Your task to perform on an android device: I want to purchase a striped shirt for myself for an upcoming office party. Look for striped shirts with 4 star ratings in the Amazon app.
Image 0: 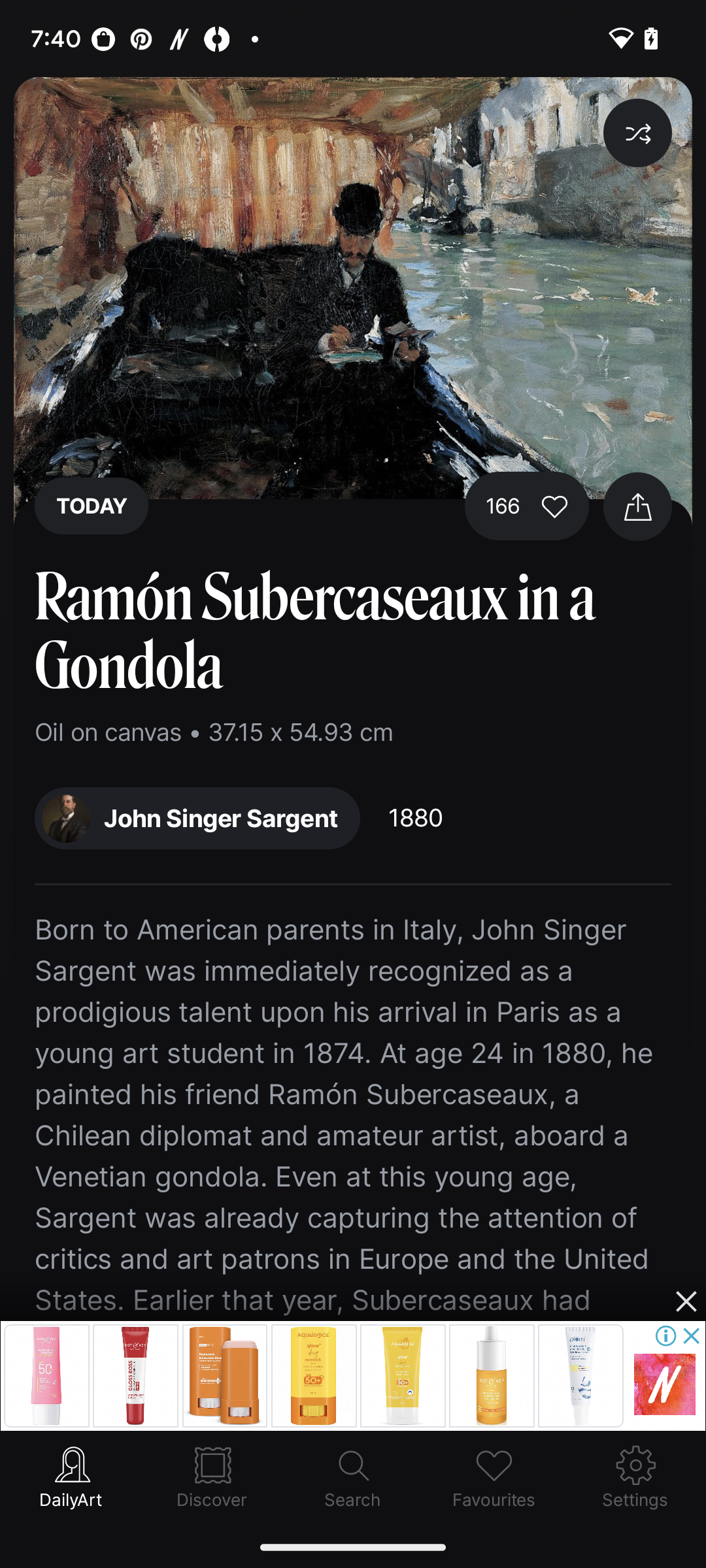
Open the Amazon app.
Step 0: open app "Amazon"
Image 1: 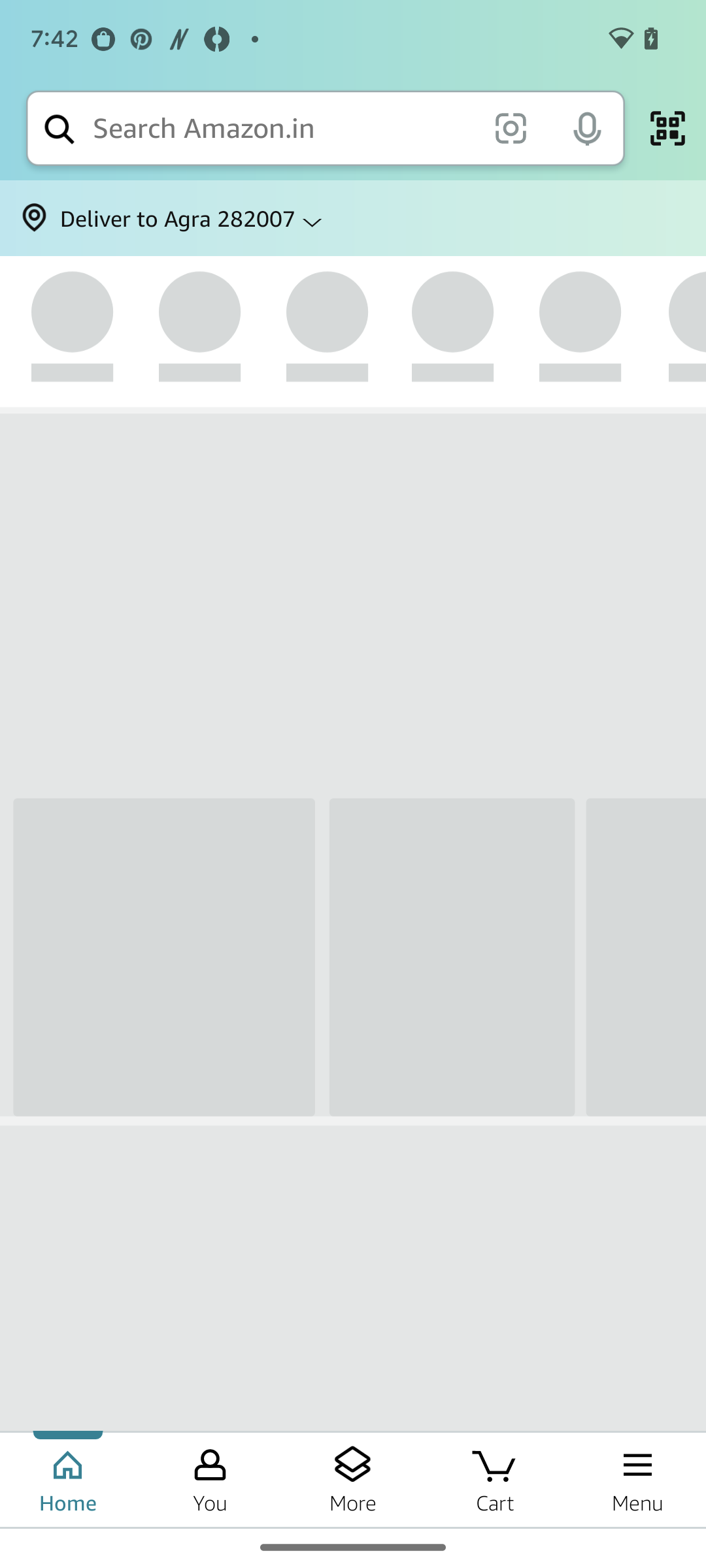
Open the Amazon app.
Step 1: wait
Image 2: 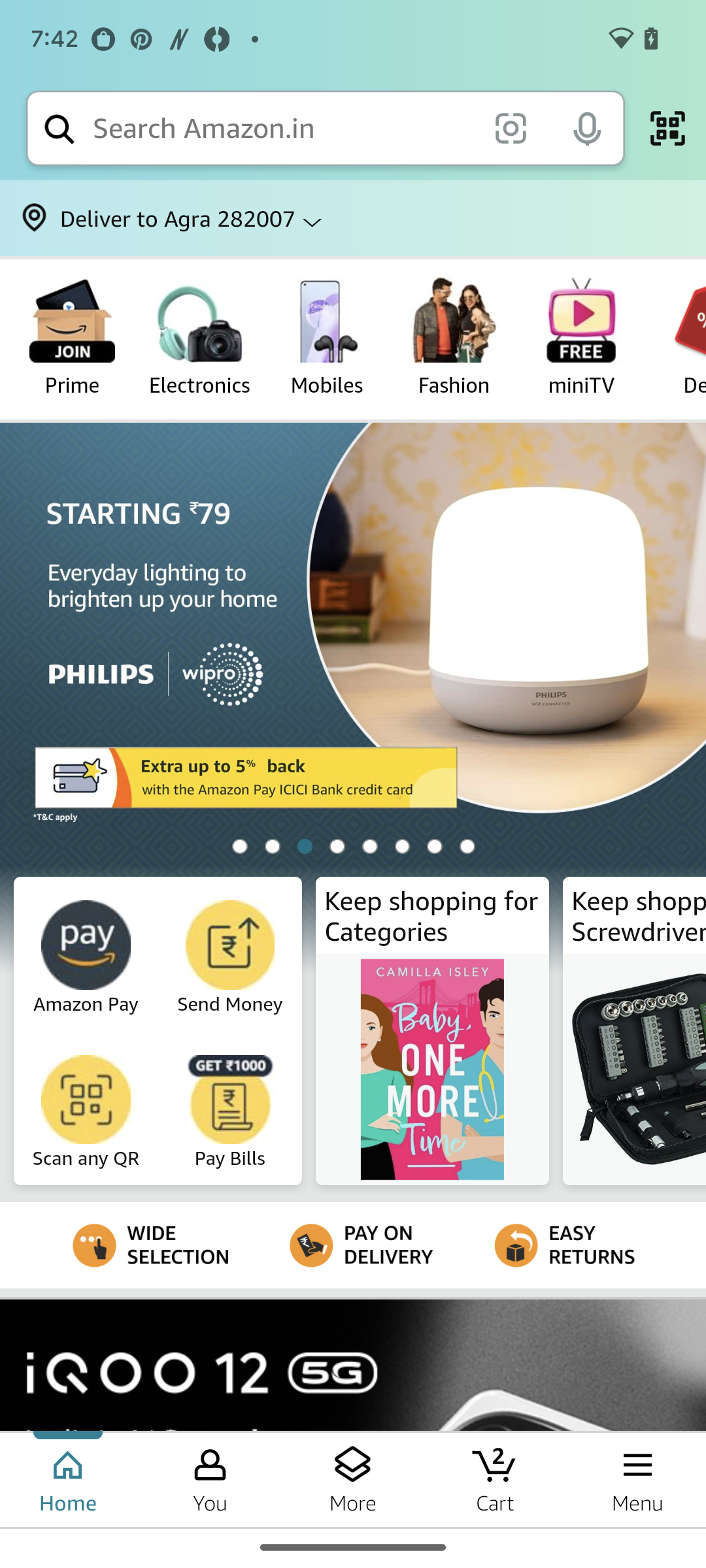
Click on the search bar.
Step 2: click (283, 128)
Image 3: 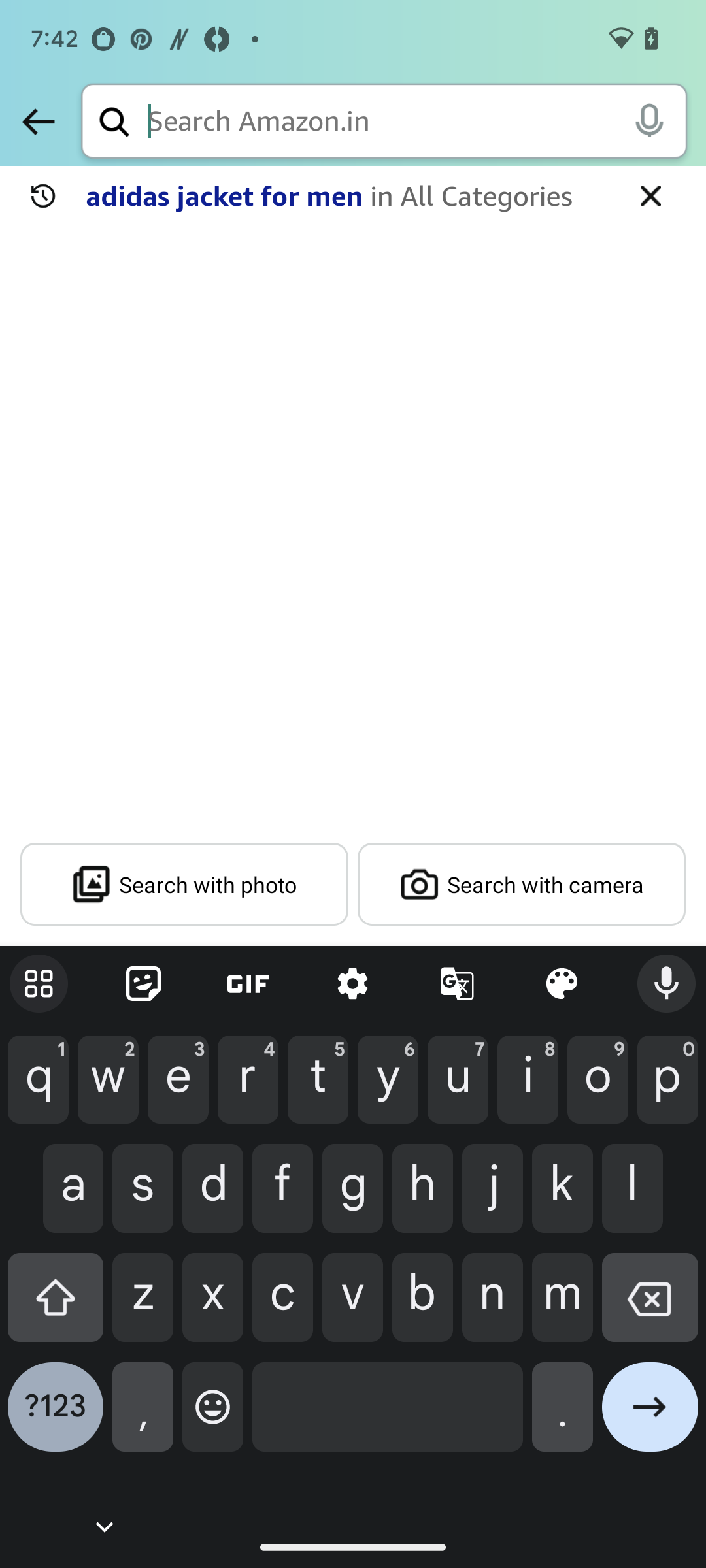
Enter the product name.
Step 3: type "Striped shirts"
Image 4: 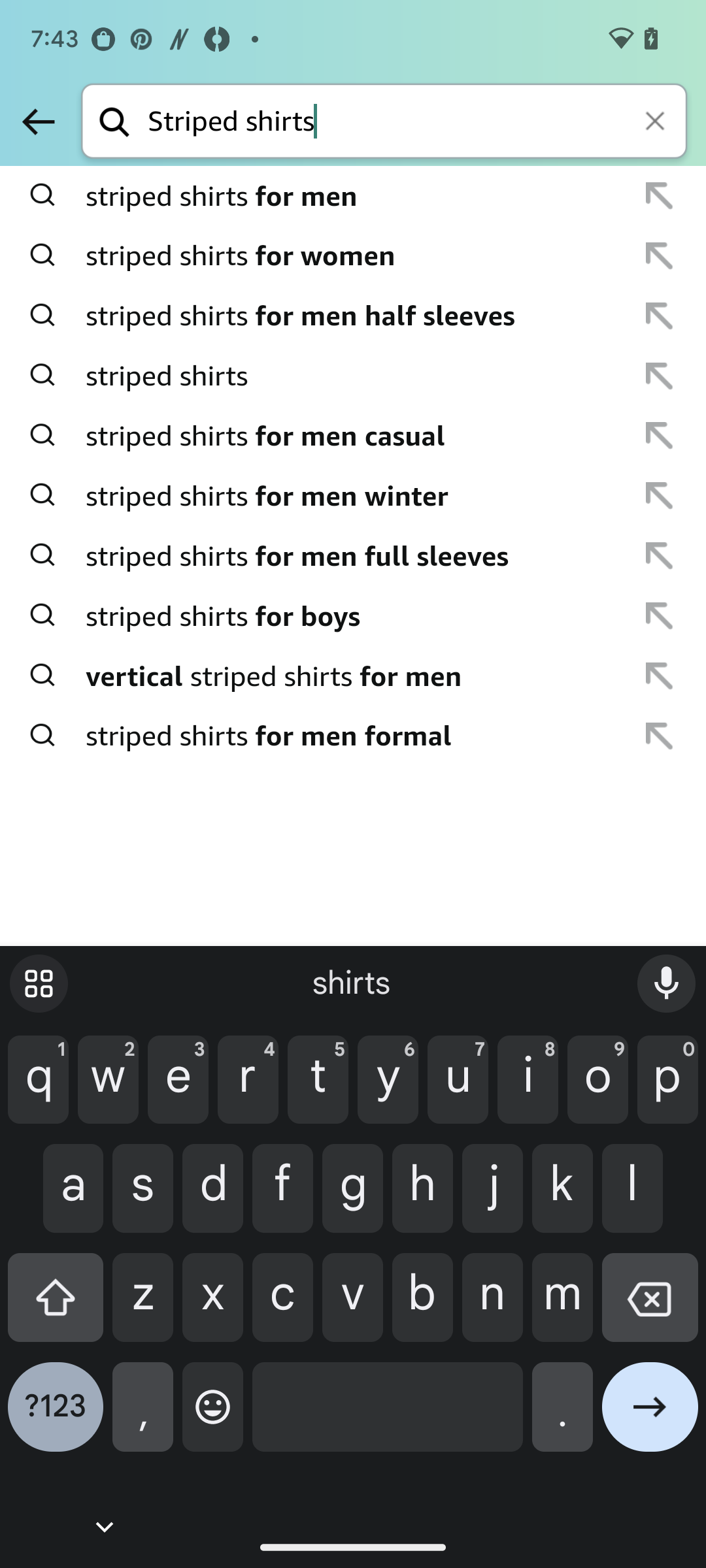
Select the first option.
Step 4: click (354, 196)
Image 5: 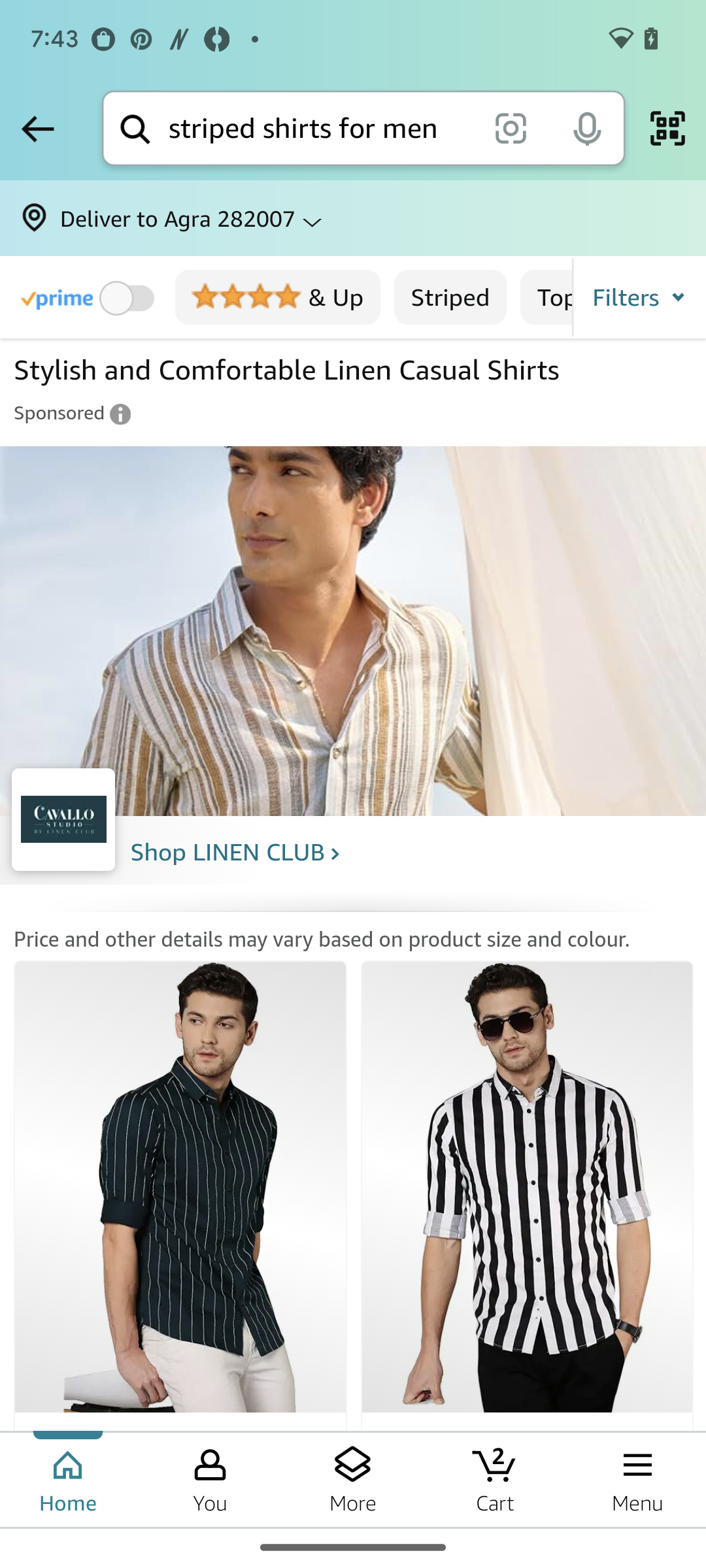
Swipe down to view more options.
Step 5: scroll down